Your task to perform on an android device: I want to share a brownie recipe with my personal mail so that I can cook it again for my son Evan.
Image 0: 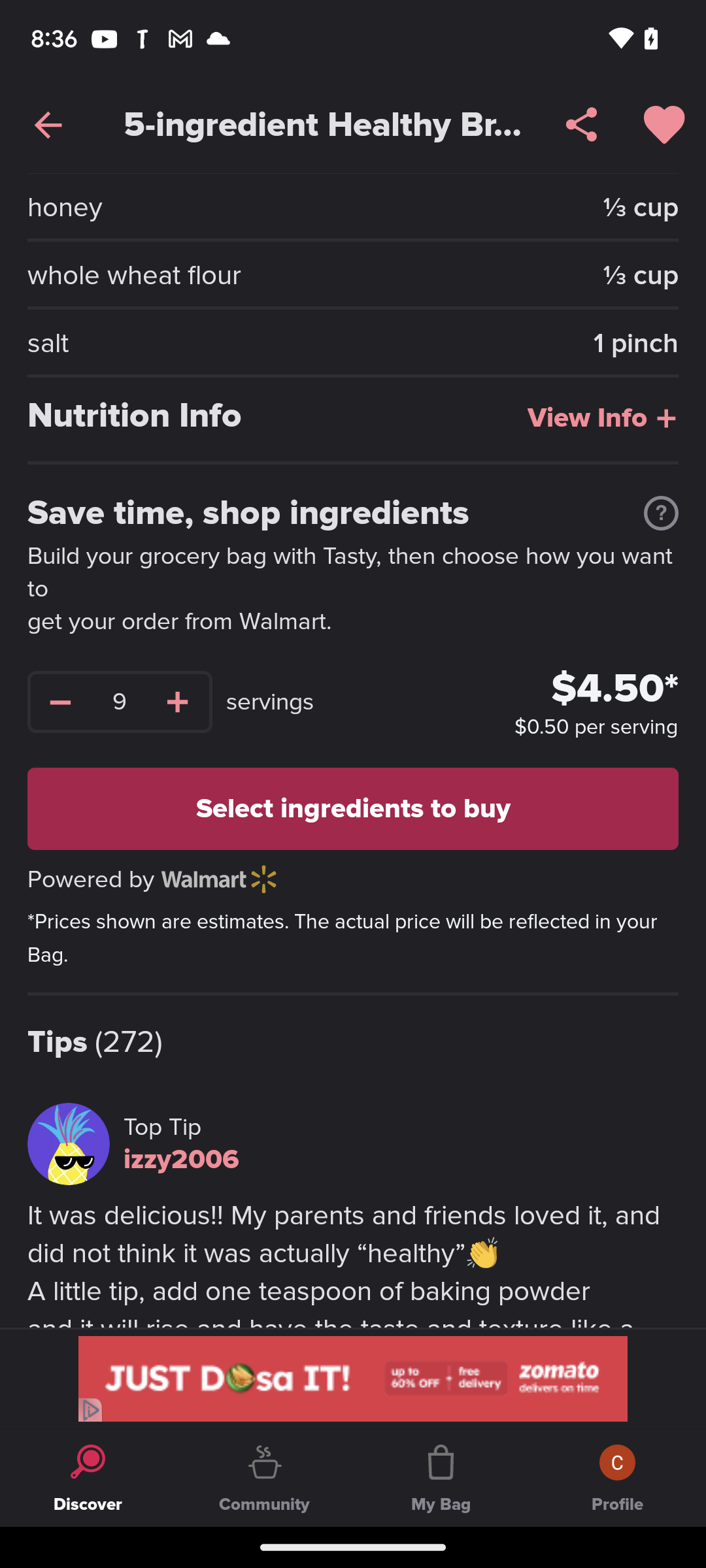
Click on the Share icon on the top right of the screen.
Step 0: click (581, 125)
Image 1: 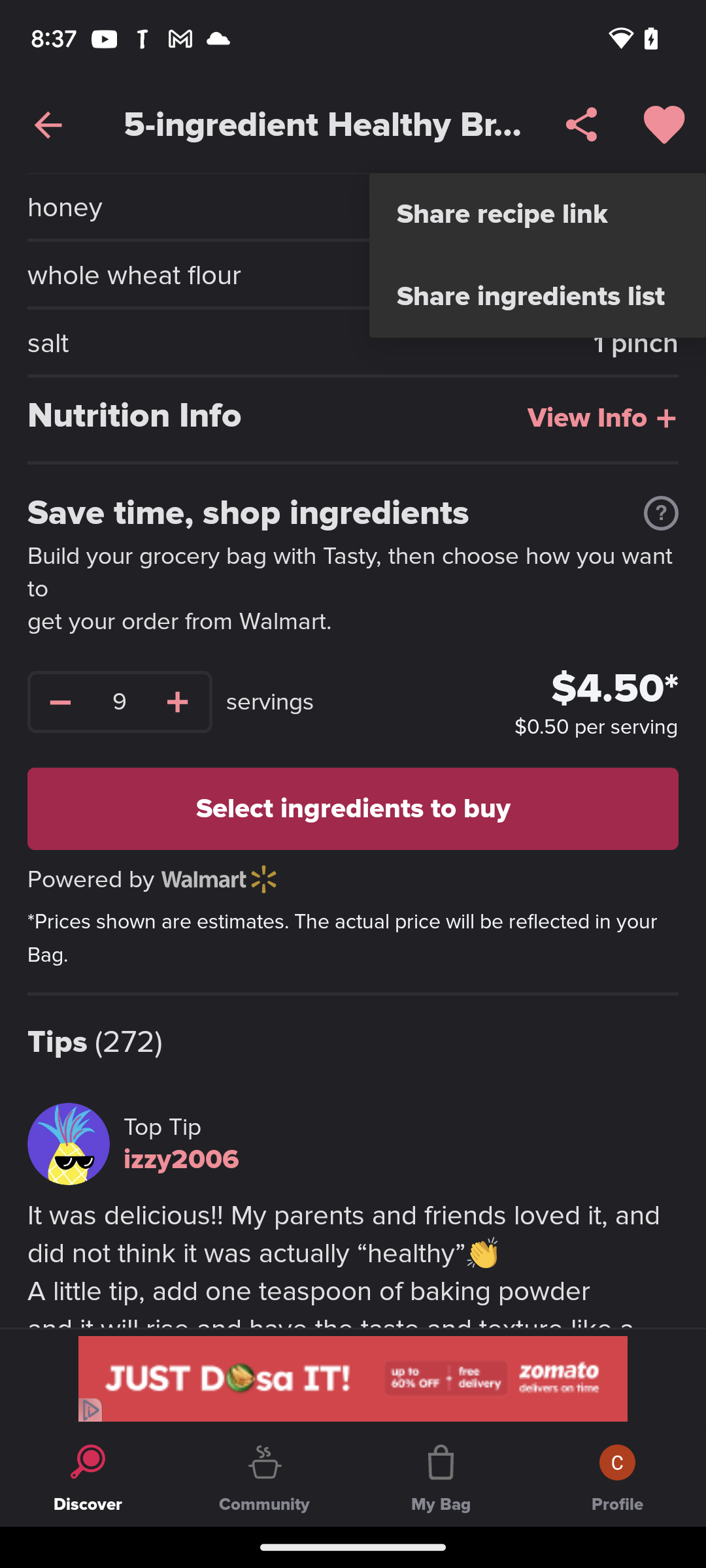
Click on the Share recipe link on the top right of the screen.
Step 1: click (537, 214)
Image 3: 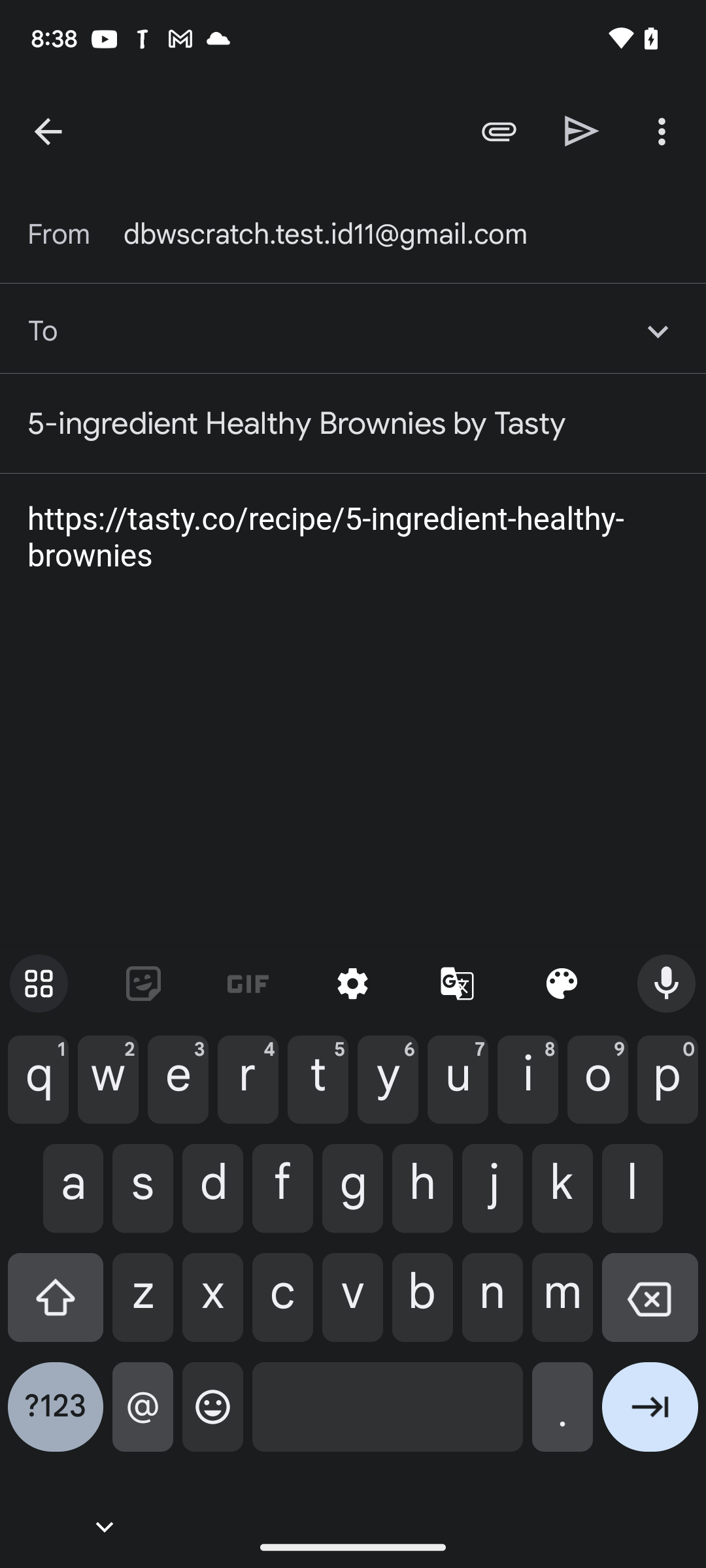
Type lucaskramer733@gmail.com on the screen.
Step 3: type "lucaskramer733@gmail.com"
Image 4: 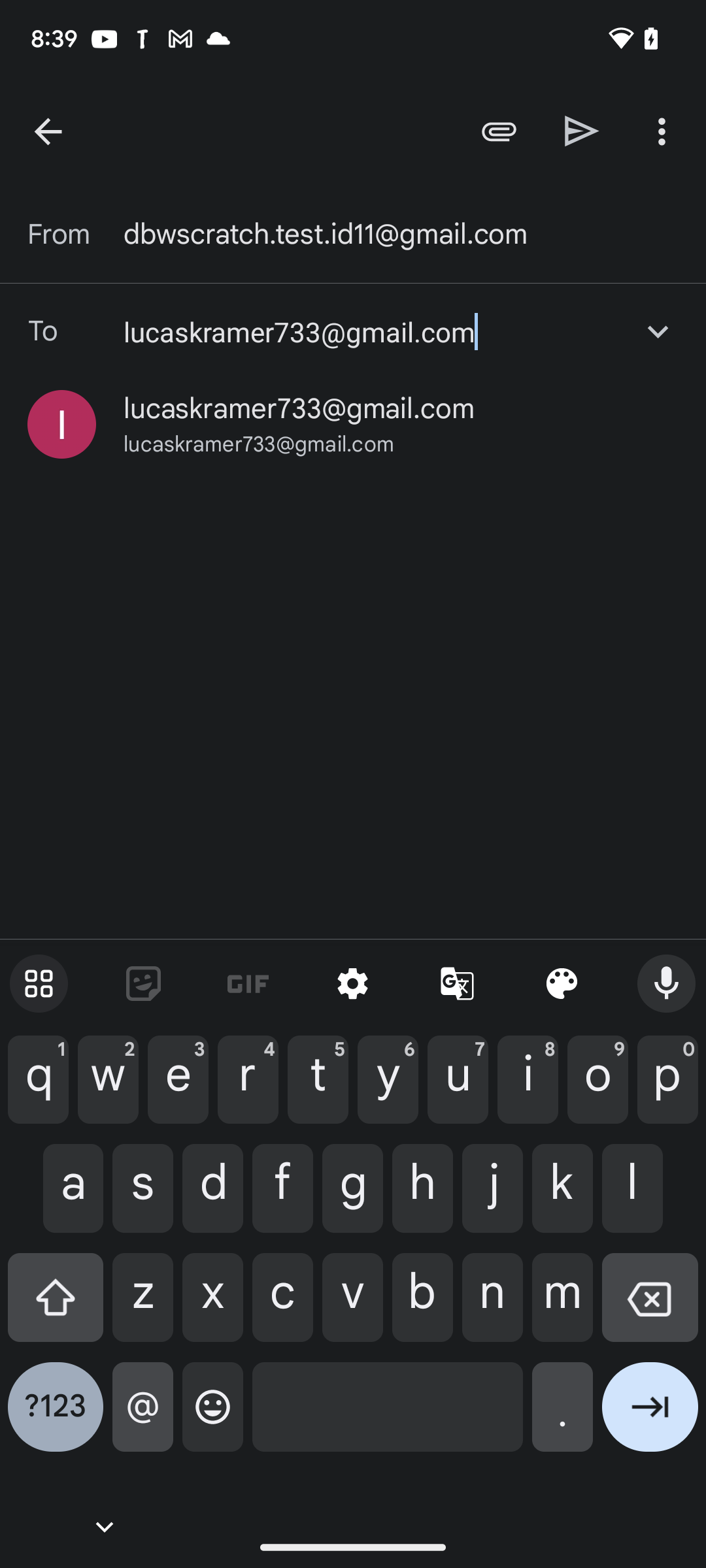
Click on the send icon on the top right of the screen.
Step 4: click (582, 131)